Your task to perform on an android device: Go to Runkeeper app & Set the Biking activity goal to 500 kilometers
Image 0: 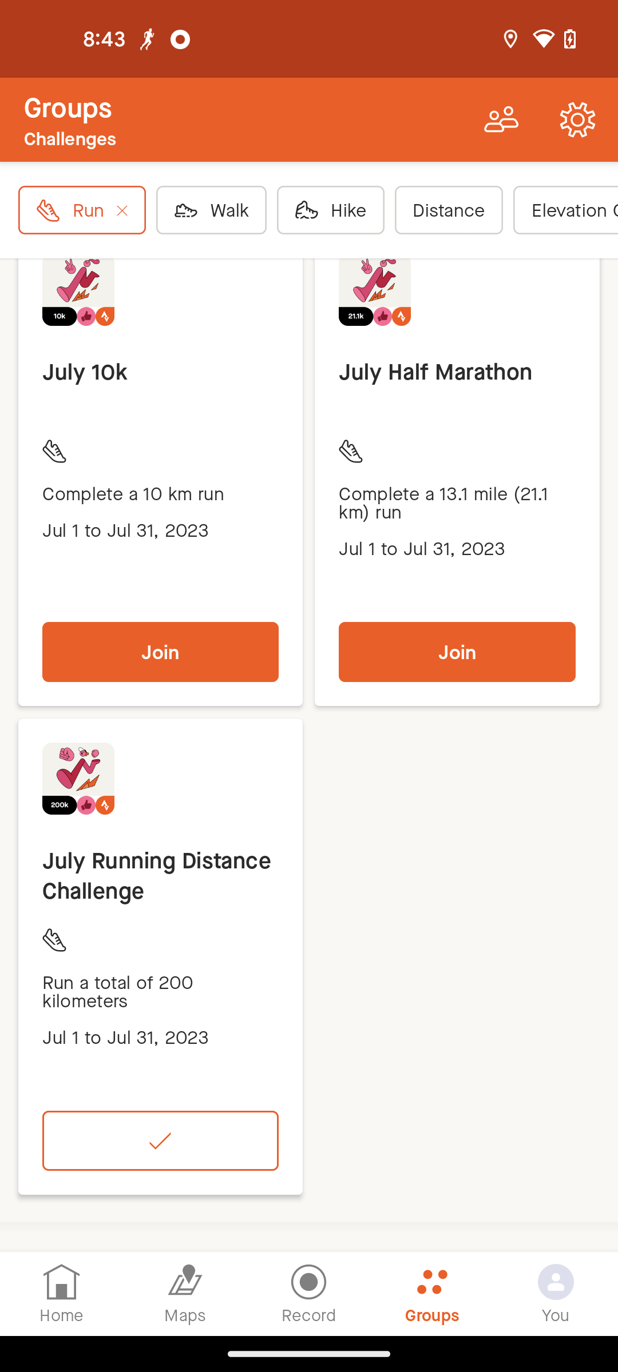
open the Runkeeper app
Step 0: open app "Runkeeper"
Image 1: 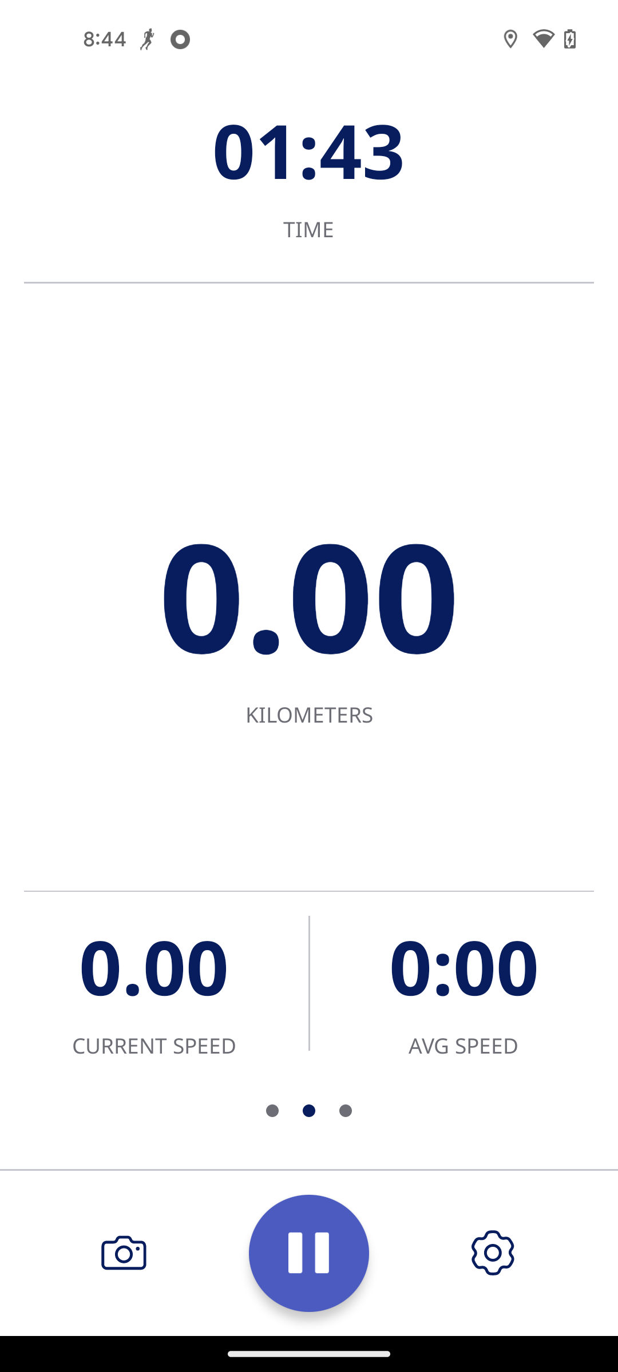
go back
Step 1: press back button
Image 2: 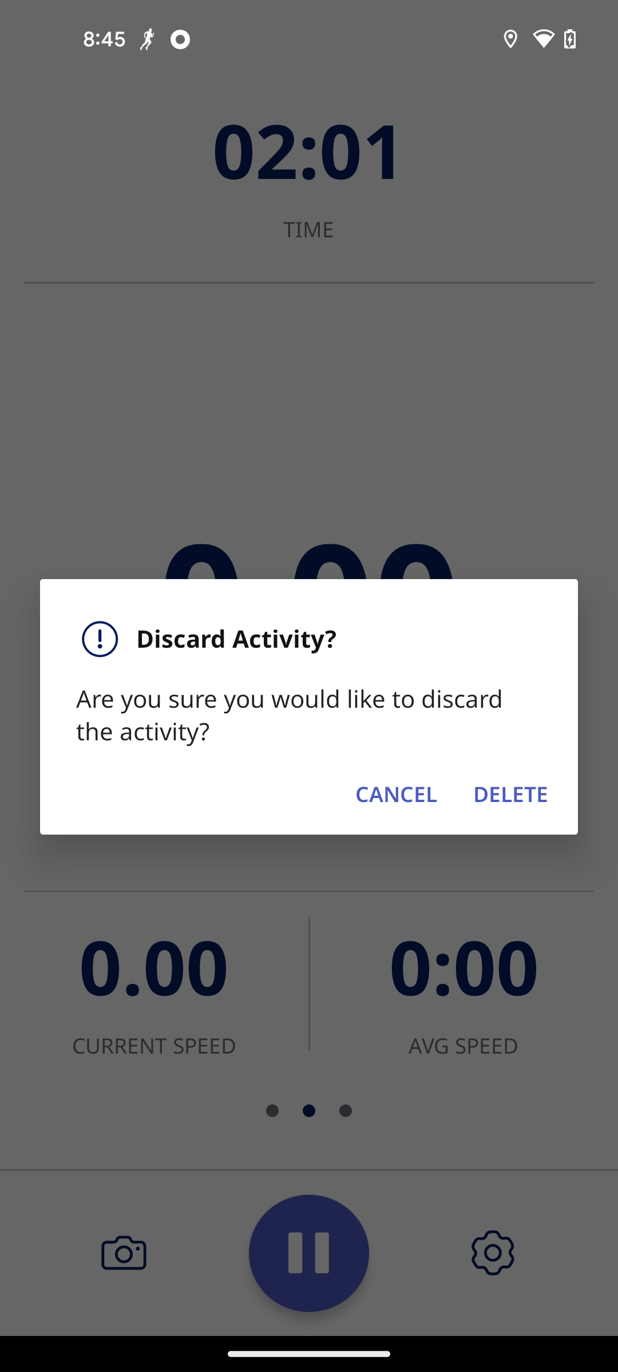
click on Delete
Step 2: click (510, 792)
Image 3: 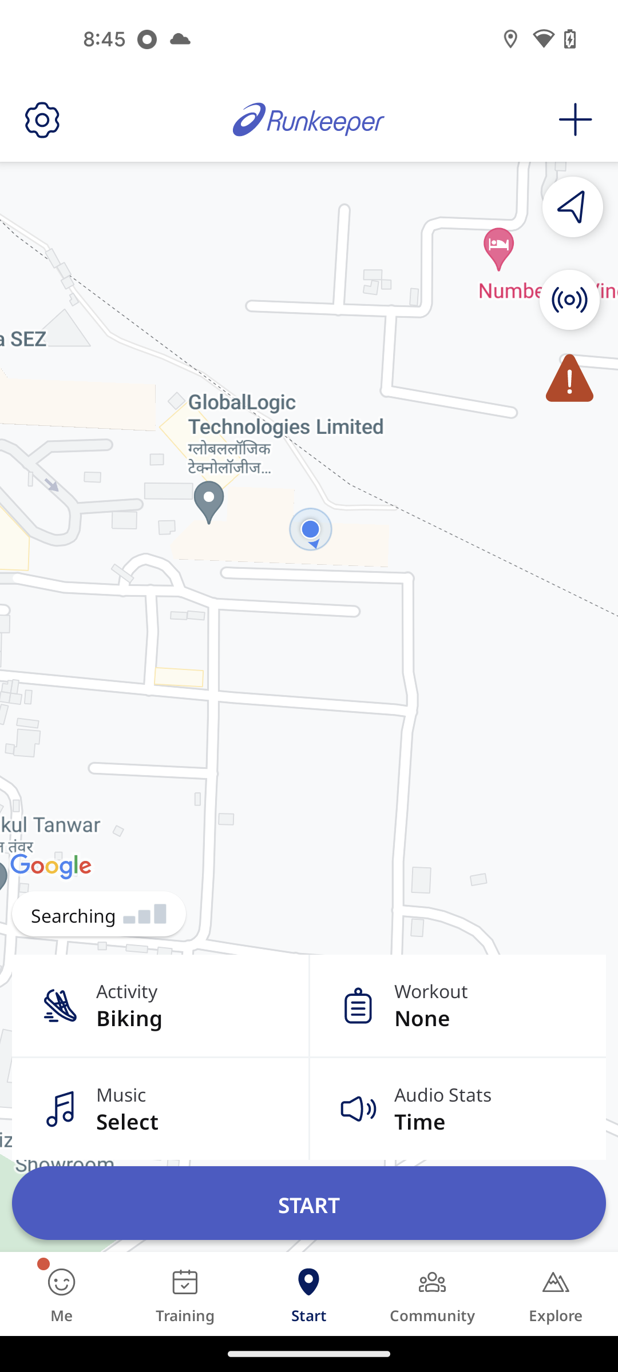
click on the Me tab at the bottom right corner of the screen
Step 3: click (62, 1294)
Image 4: 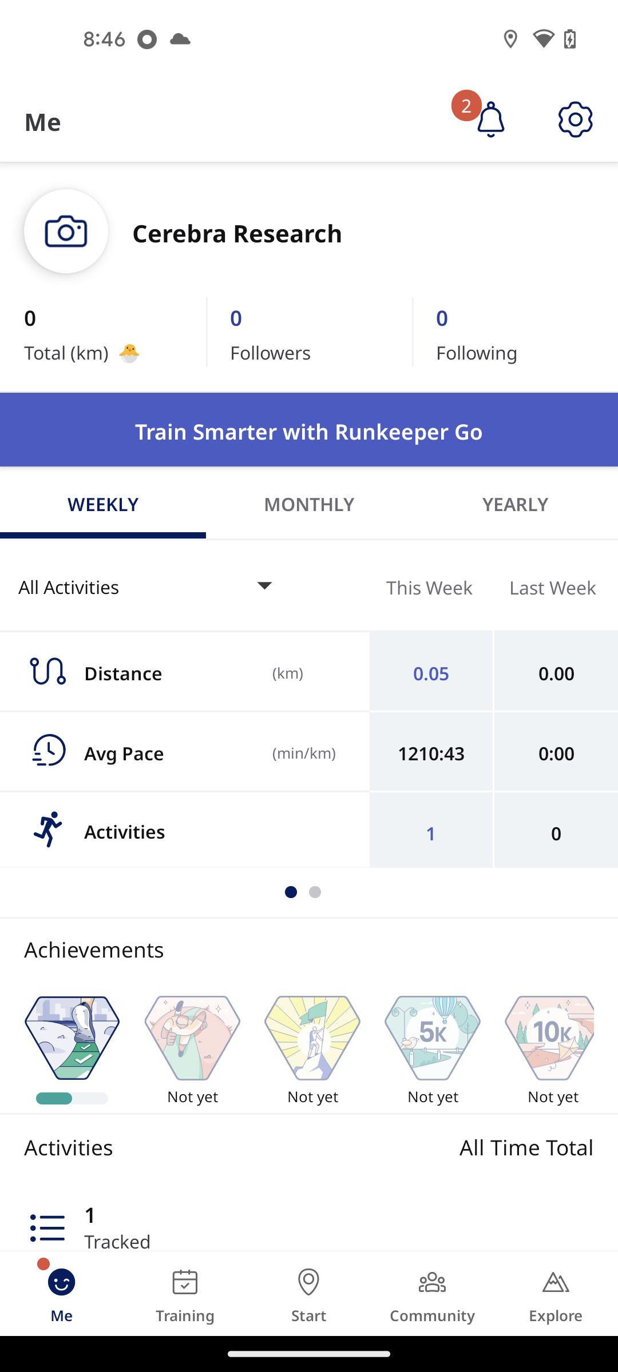
scroll down to view option
Step 4: scroll down
Image 5: 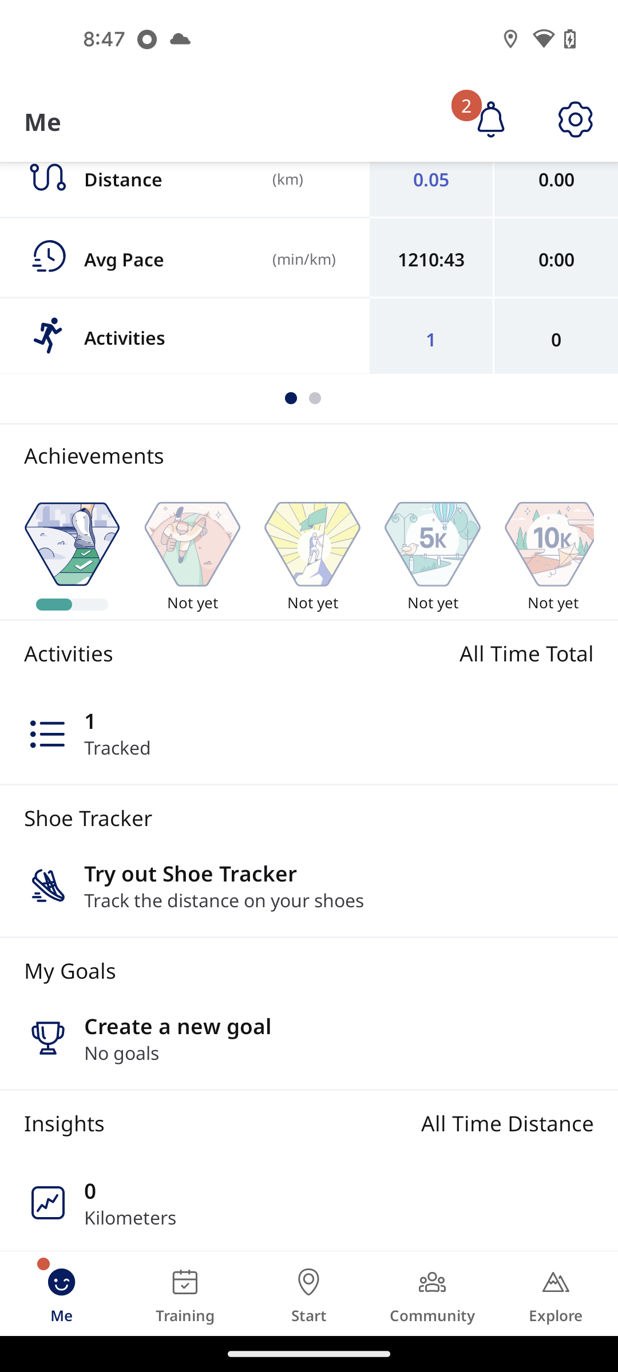
click on Create a new goal
Step 5: click (339, 1026)
Image 6: 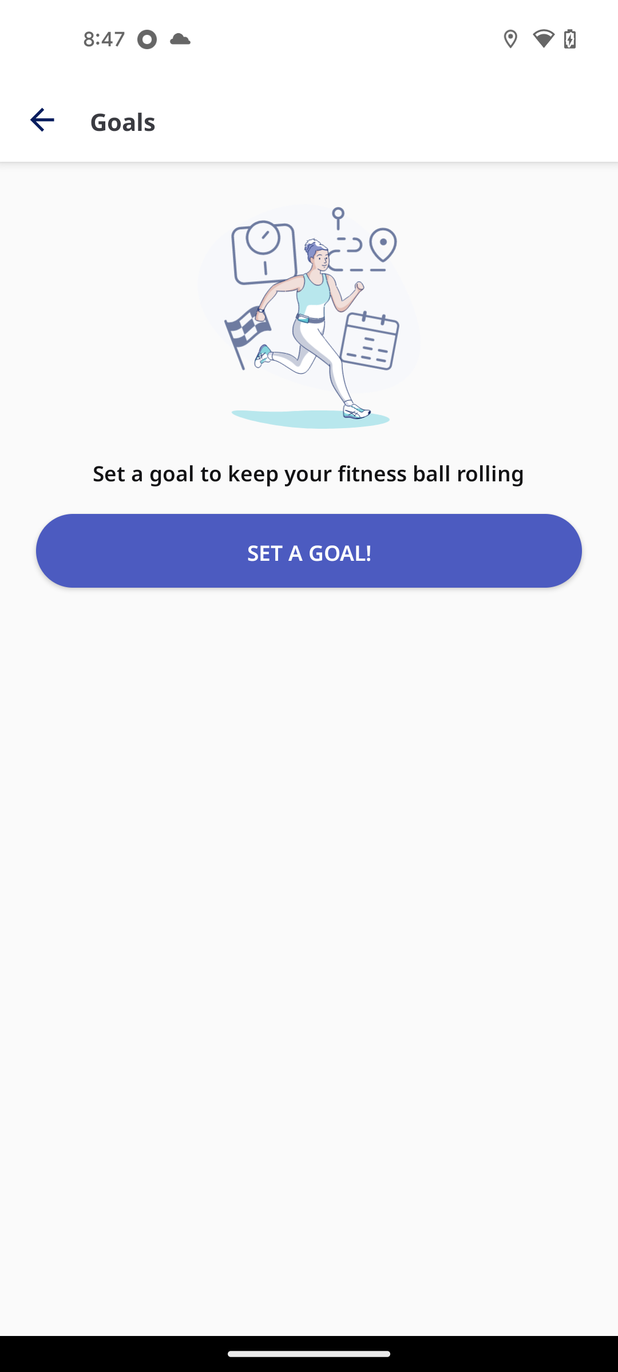
click on Set A Goal button
Step 6: click (308, 551)
Image 7: 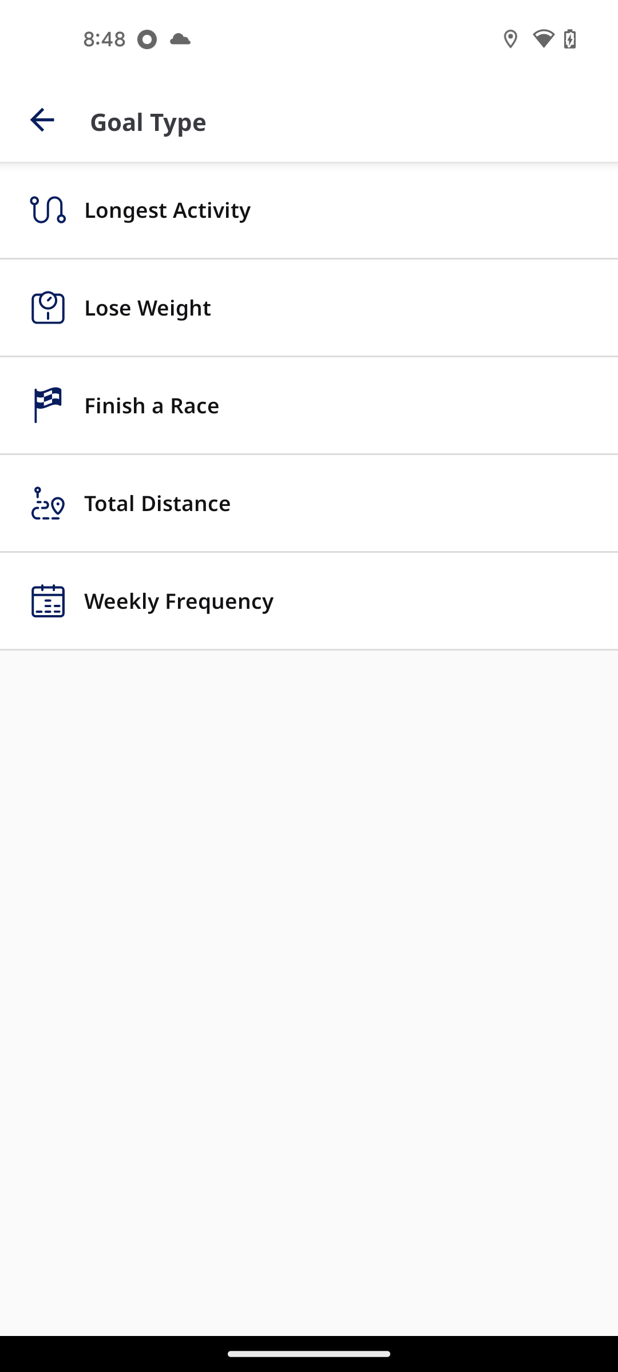
click on Total Distance option
Step 7: click (339, 502)
Image 8: 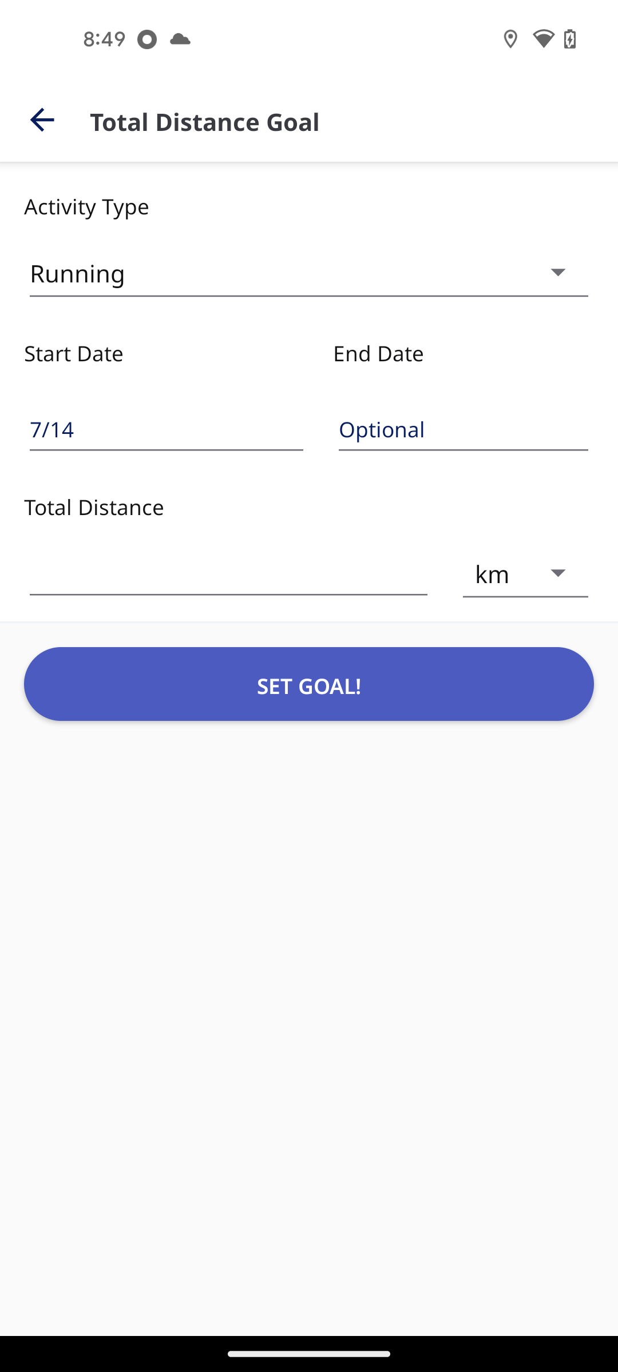
click on Total Distance section
Step 8: click (228, 573)
Image 9: 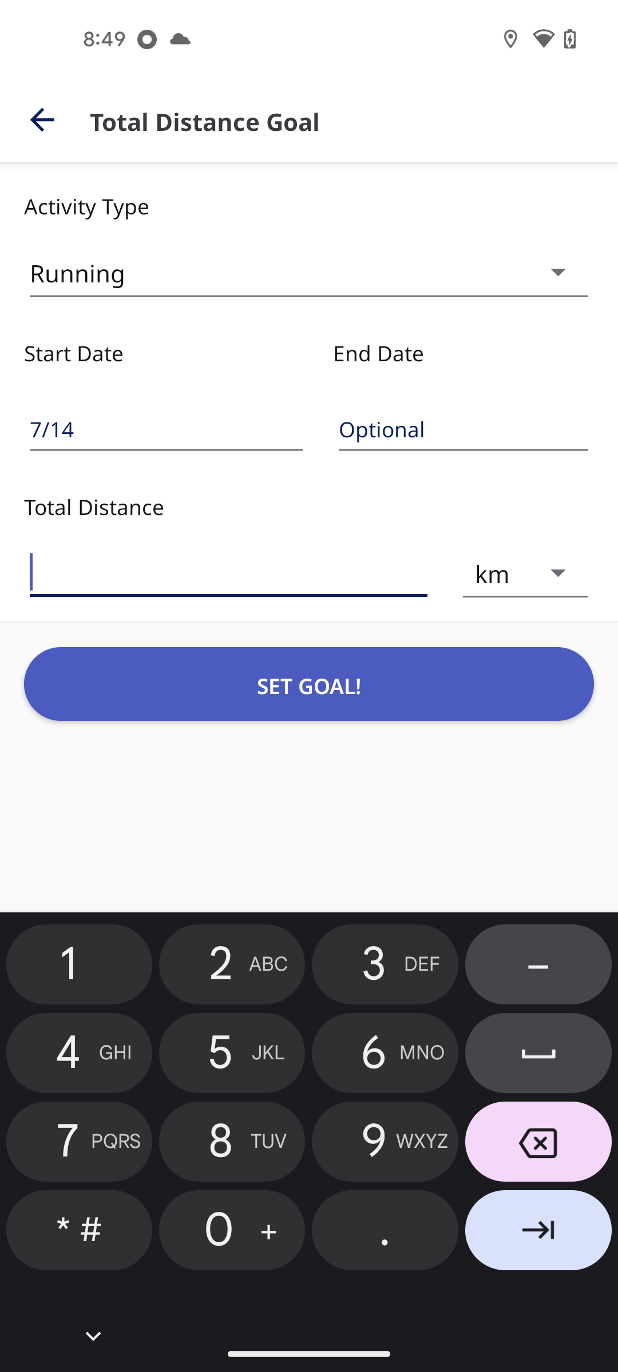
enter the distance 500
Step 9: type "500"
Image 10: 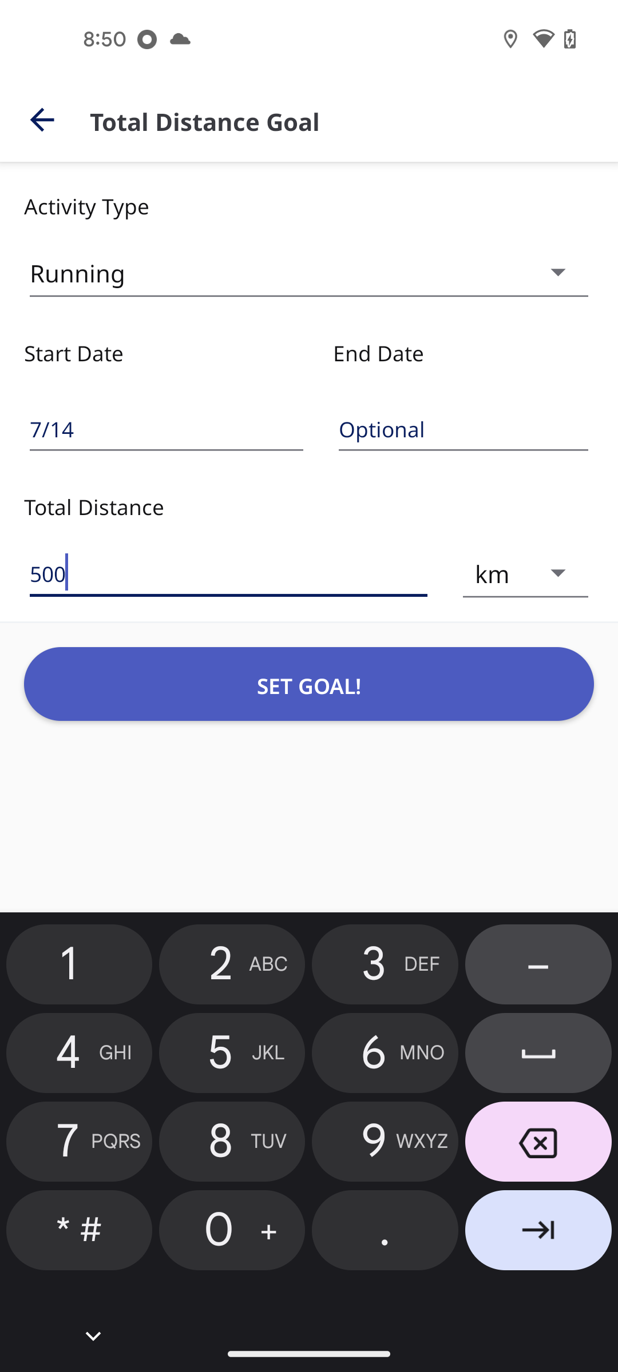
click on Activity Type section 
Step 10: click (552, 278)
Image 11: 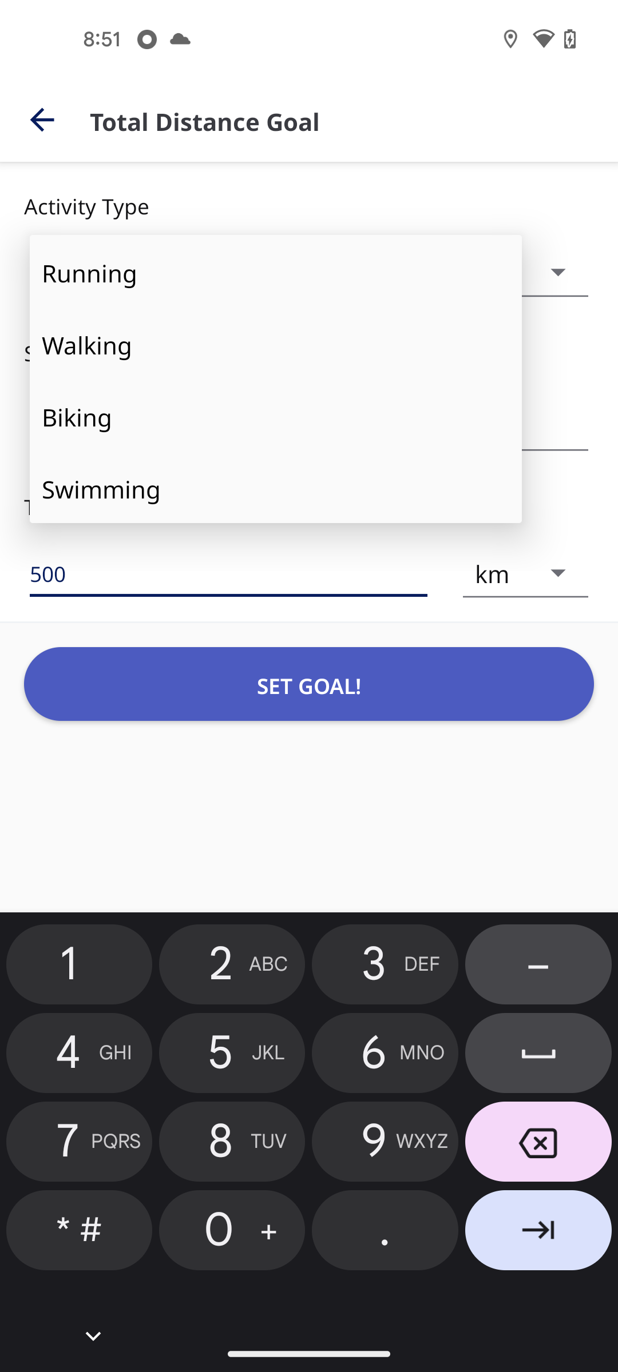
select the Biking Activity
Step 11: click (276, 415)
Image 12: 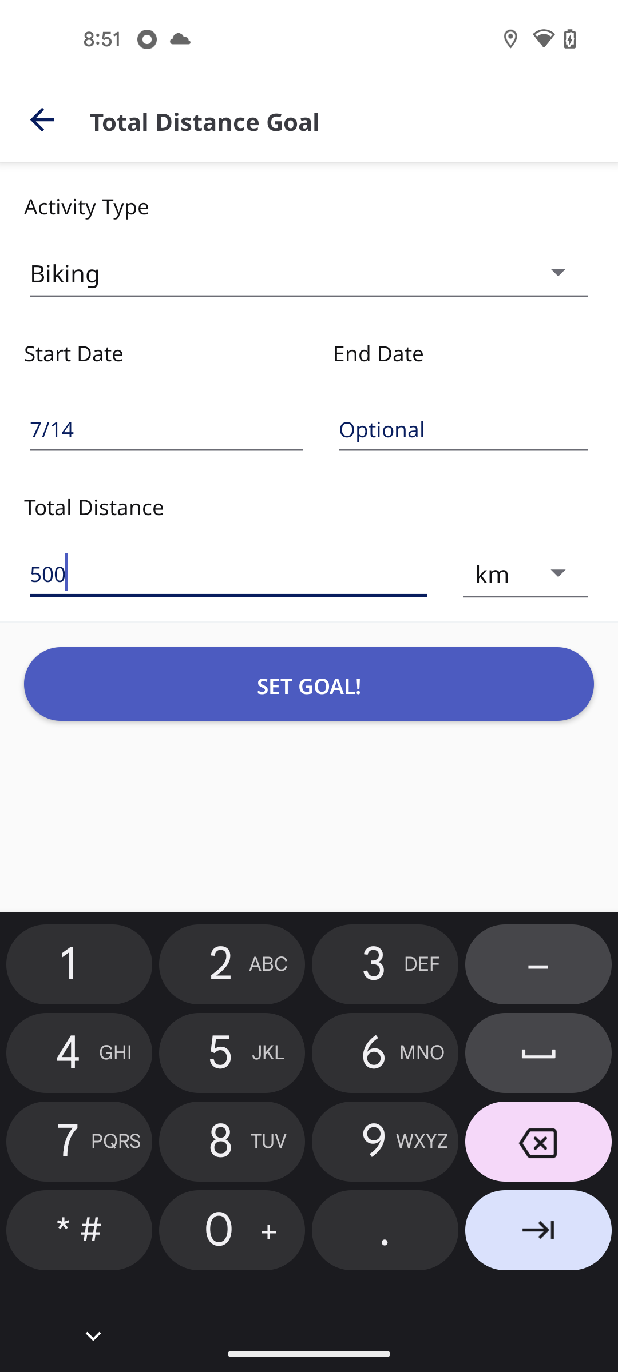
click on Set Goal button
Step 12: click (309, 684)